Your task to perform on an android device: Track your workout progress
Image 0: 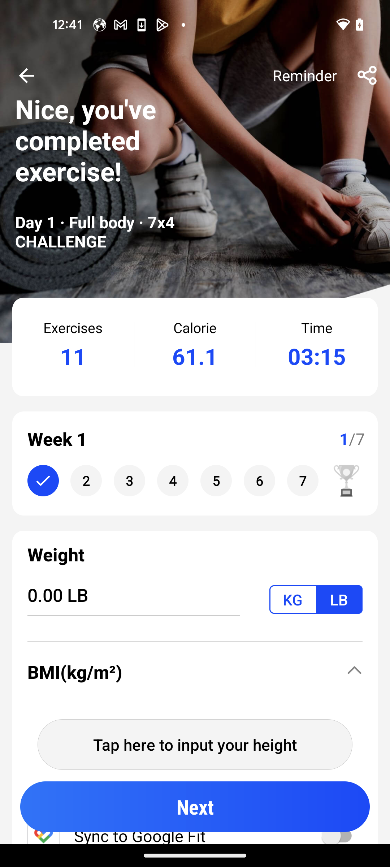
Go back to the Home Workout app home page.
Step 0: press back button
Image 1: 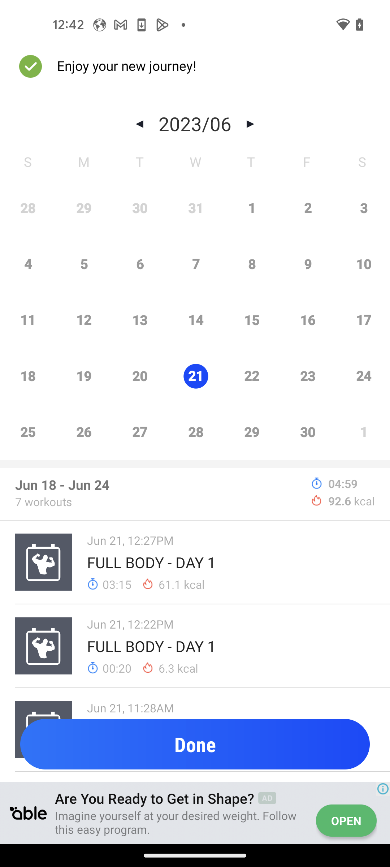
Go back to the Home Workout app home page.
Step 1: press back button
Image 2: 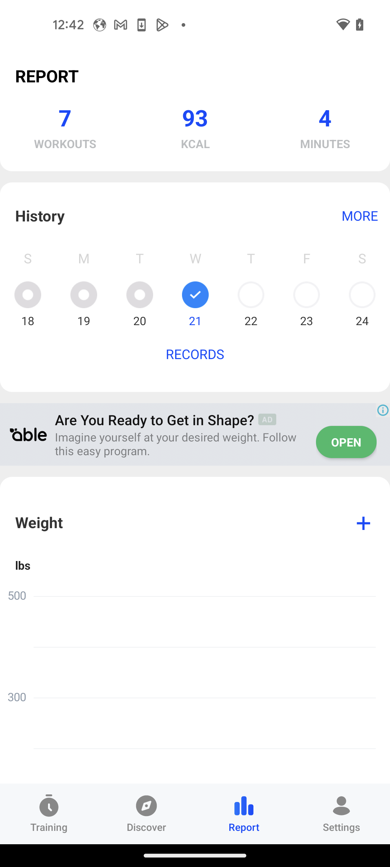
Click on Training section
Step 2: click (49, 814)
Image 3: 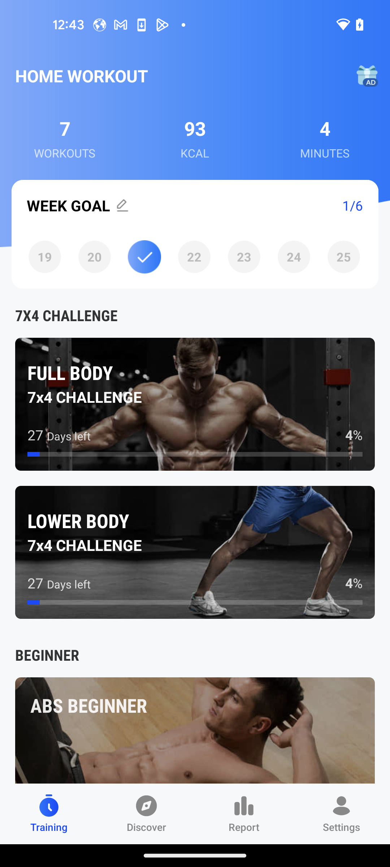
Click on Full Body Full Body 7x4 Challenge workout section
Step 3: click (195, 407)